Your task to perform on an android device: I want to share the address of my favorite restaurant Wildwood Restaurant with my friend Thomas at Thomas123@gmail.com via gmail because we are going to supper there tonight.
Image 0: 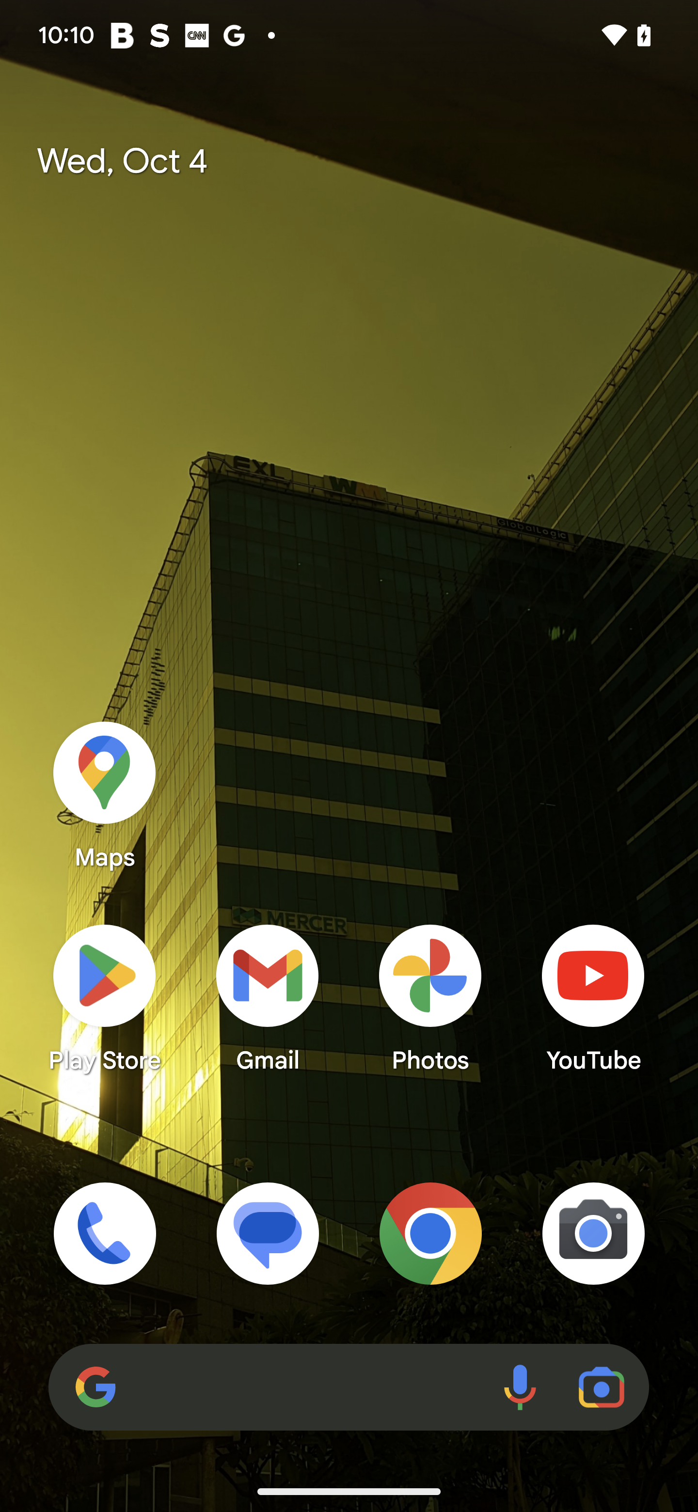
Open maps app
Step 0: open app "Maps"
Image 1: 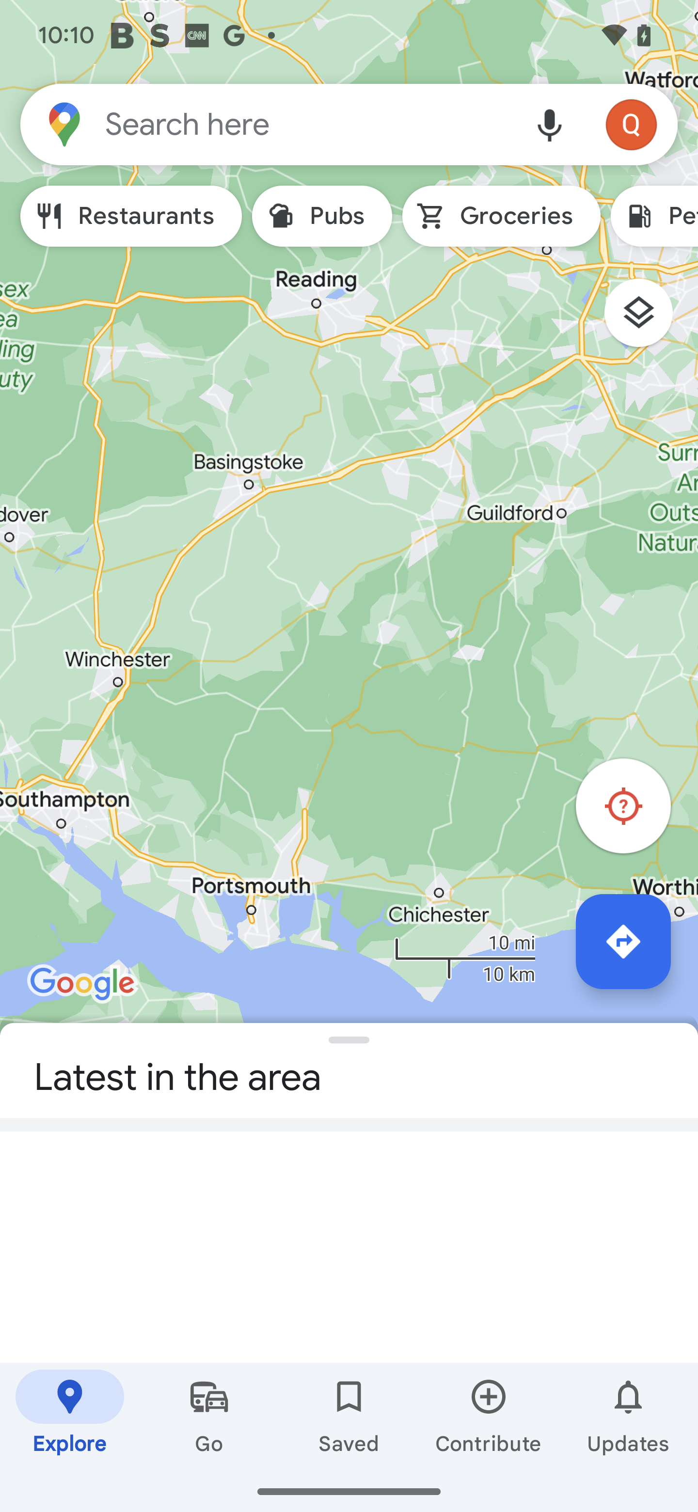
Open maps app
Step 1: wait
Image 2: 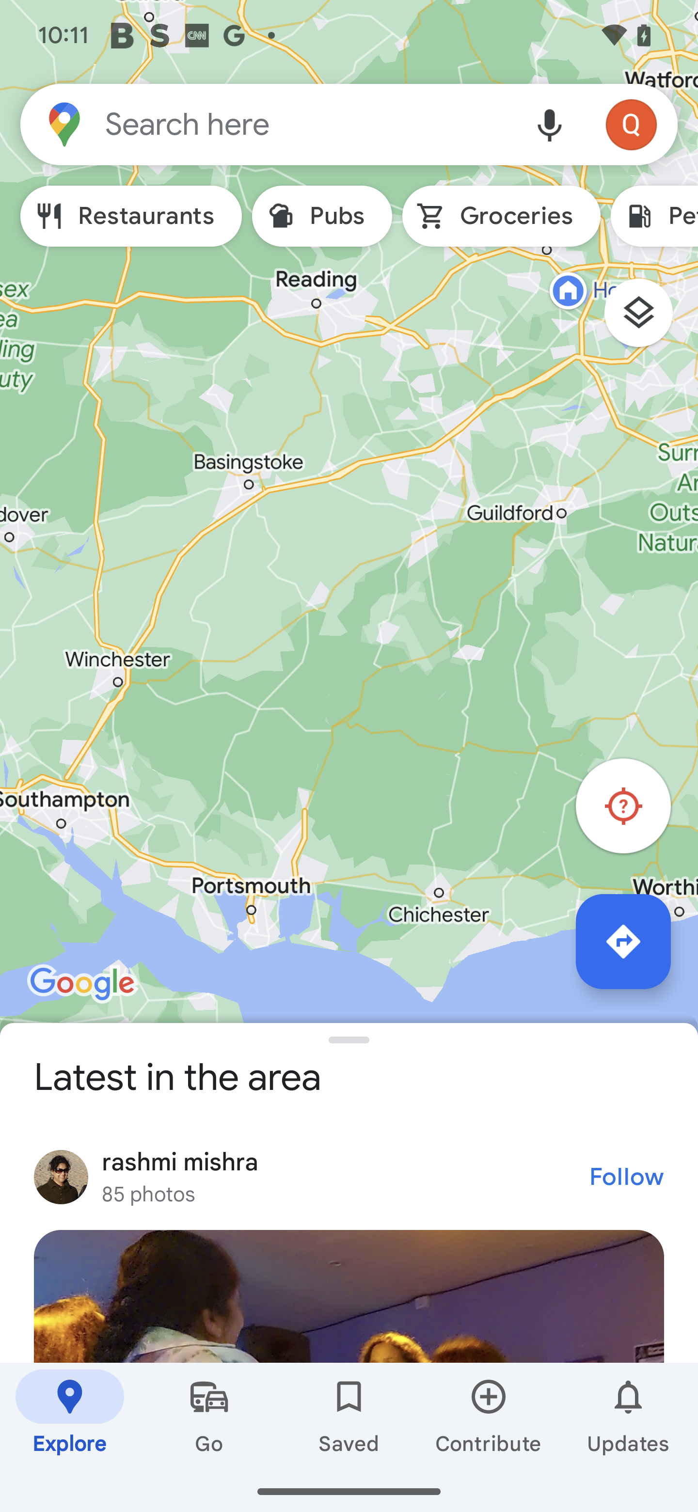
Click on the search bar
Step 2: click (307, 124)
Image 3: 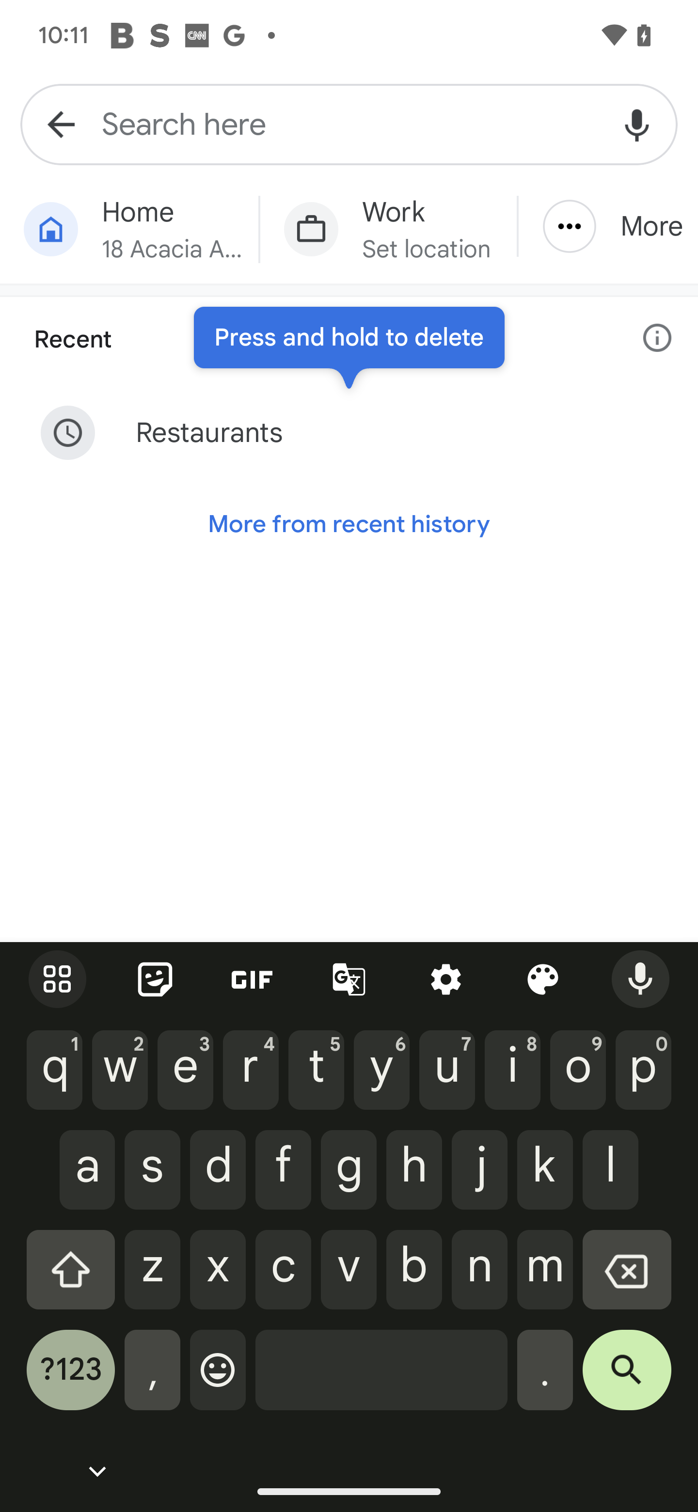
Type Wildwood Restaurant in the search bar
Step 3: type "Wildwood Restaurant"
Image 4: 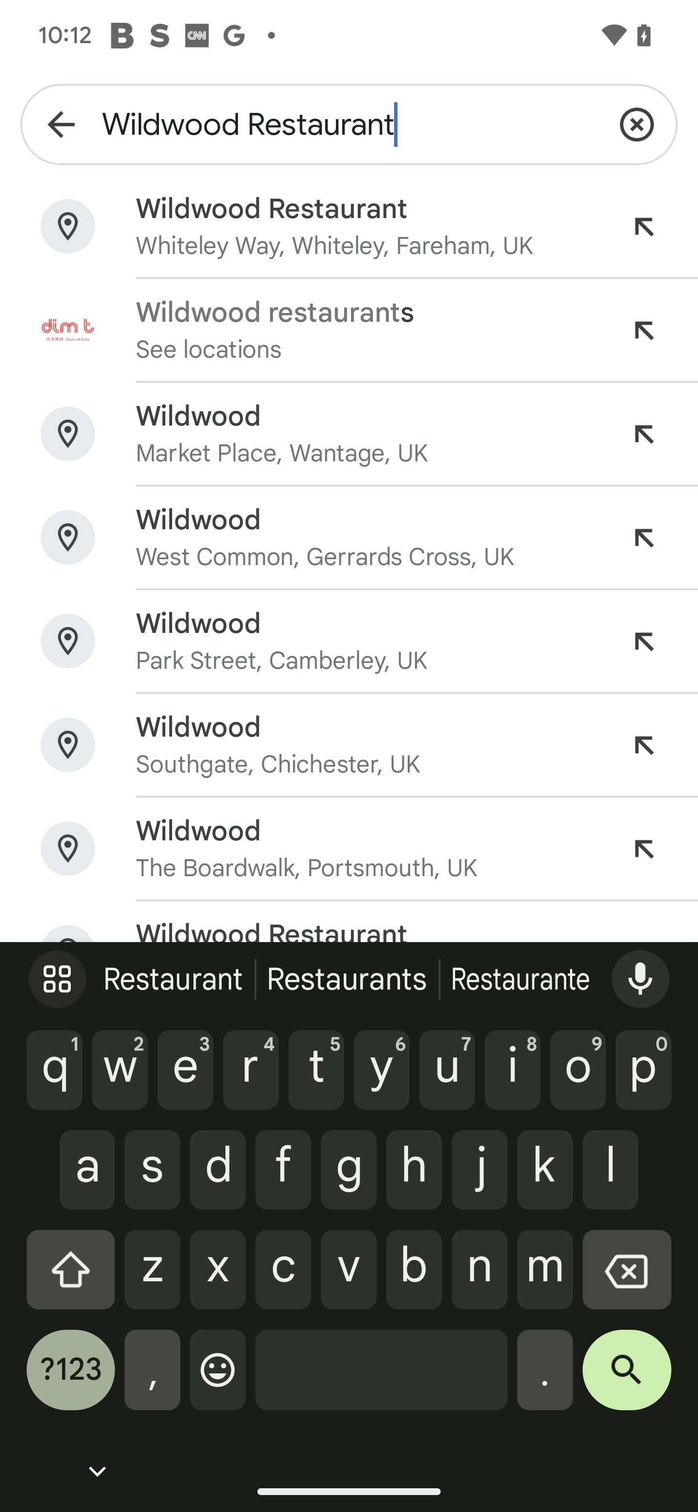
Click on the first suggestion
Step 4: click (334, 246)
Image 5: 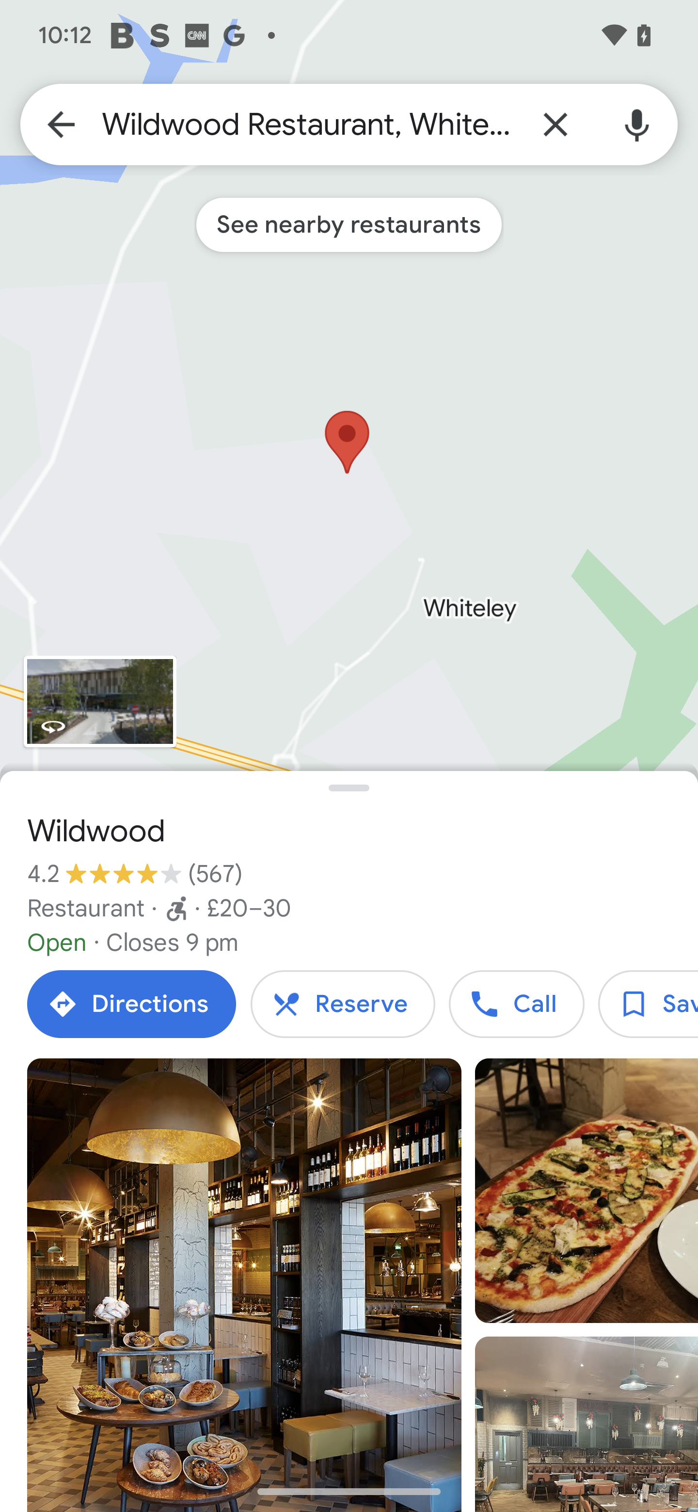
Swipe left to view share button
Step 5: scroll right
Image 6: 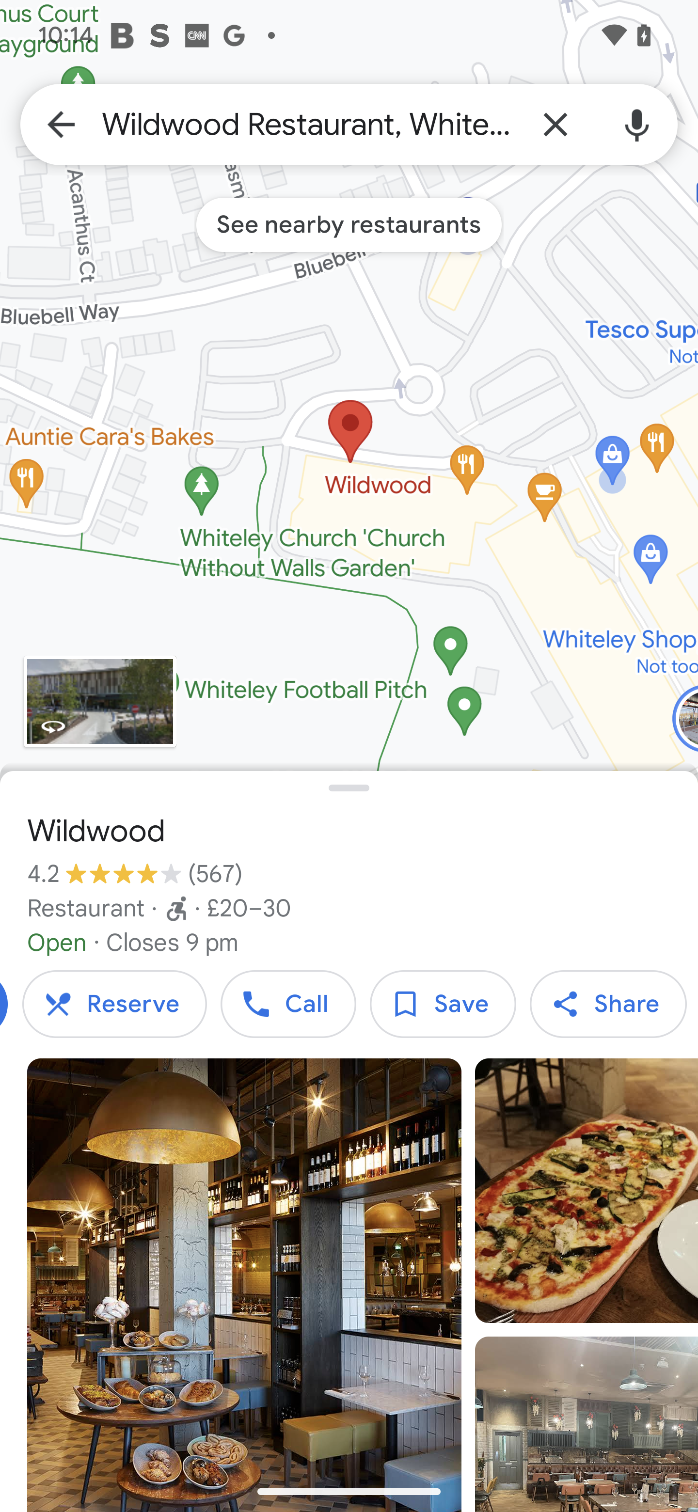
Click on the share button
Step 6: click (608, 1004)
Image 7: 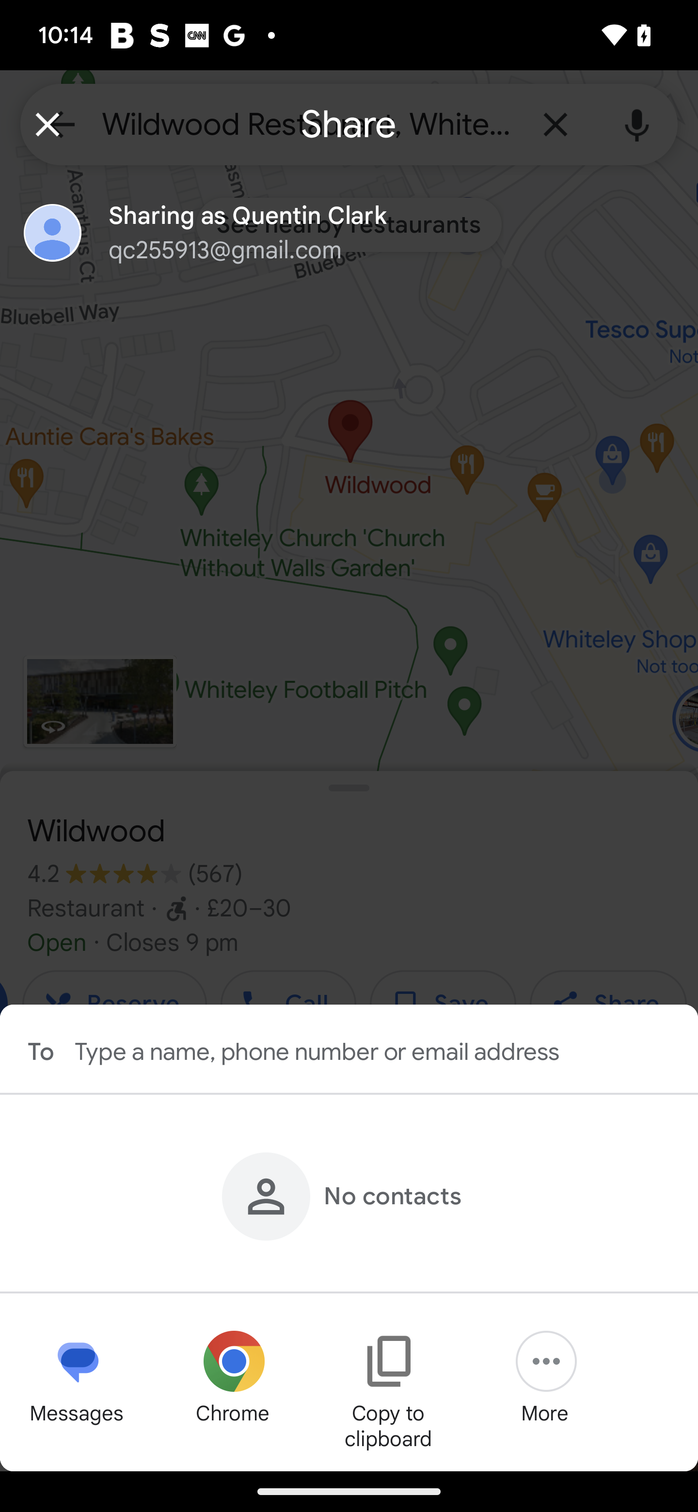
Click on the more option
Step 7: click (554, 1374)
Image 8: 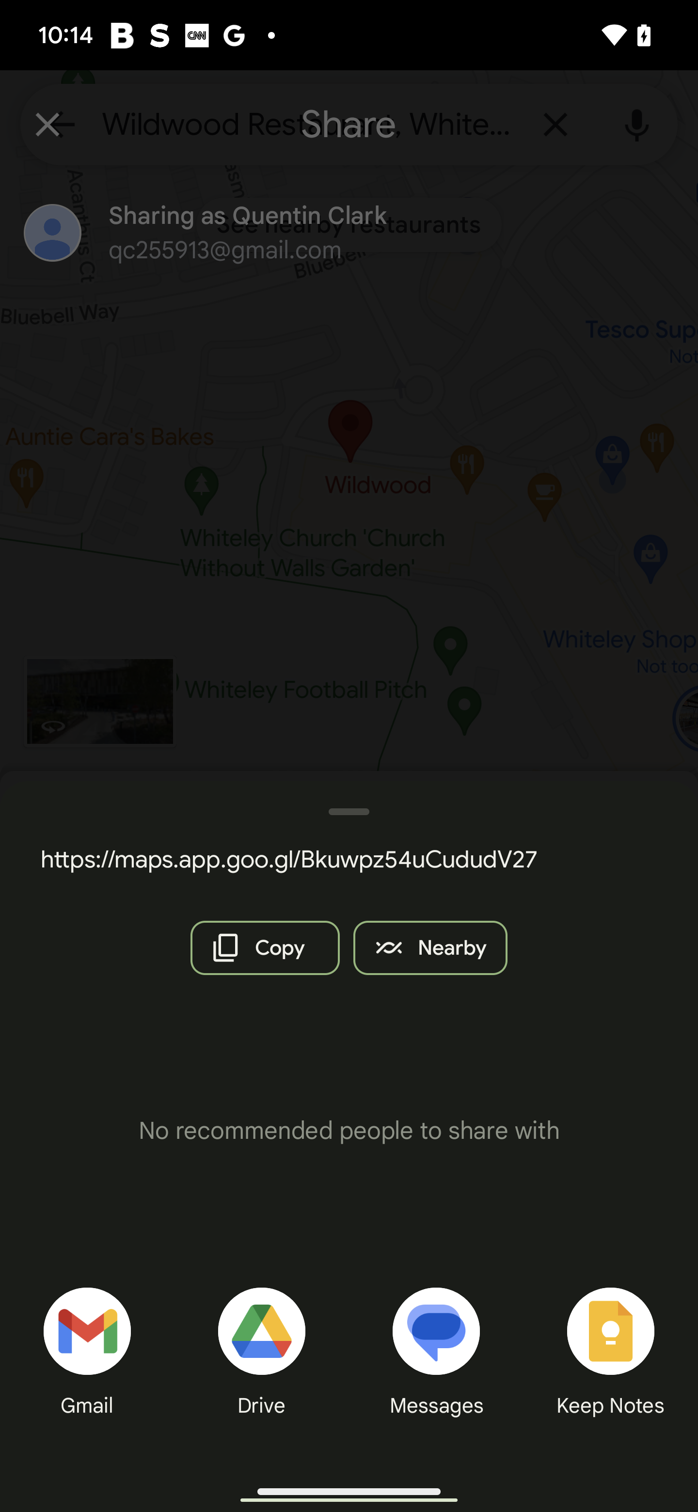
Click on the gmail option
Step 8: click (100, 1330)
Image 9: 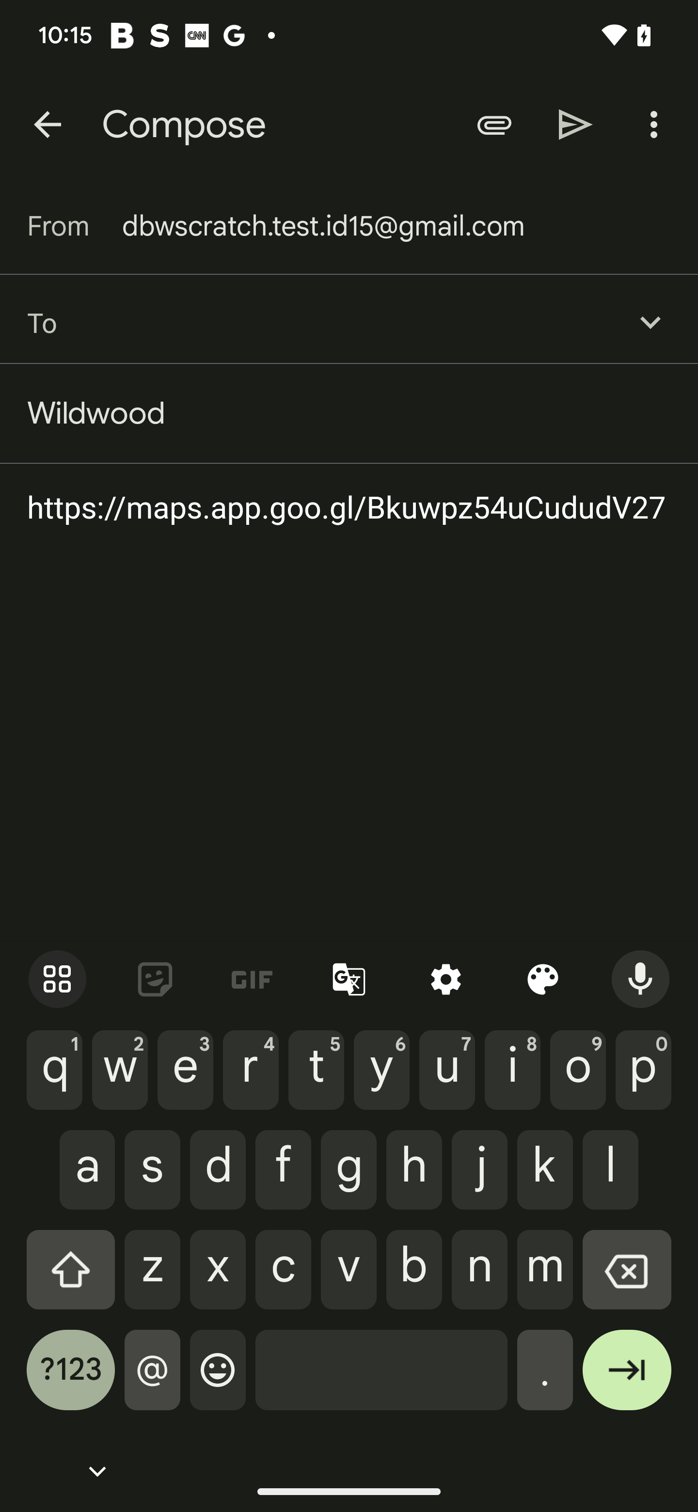
Type Thomas123@gmail.com in the recipient tab
Step 9: type "Thomas123@gmail.com"
Image 10: 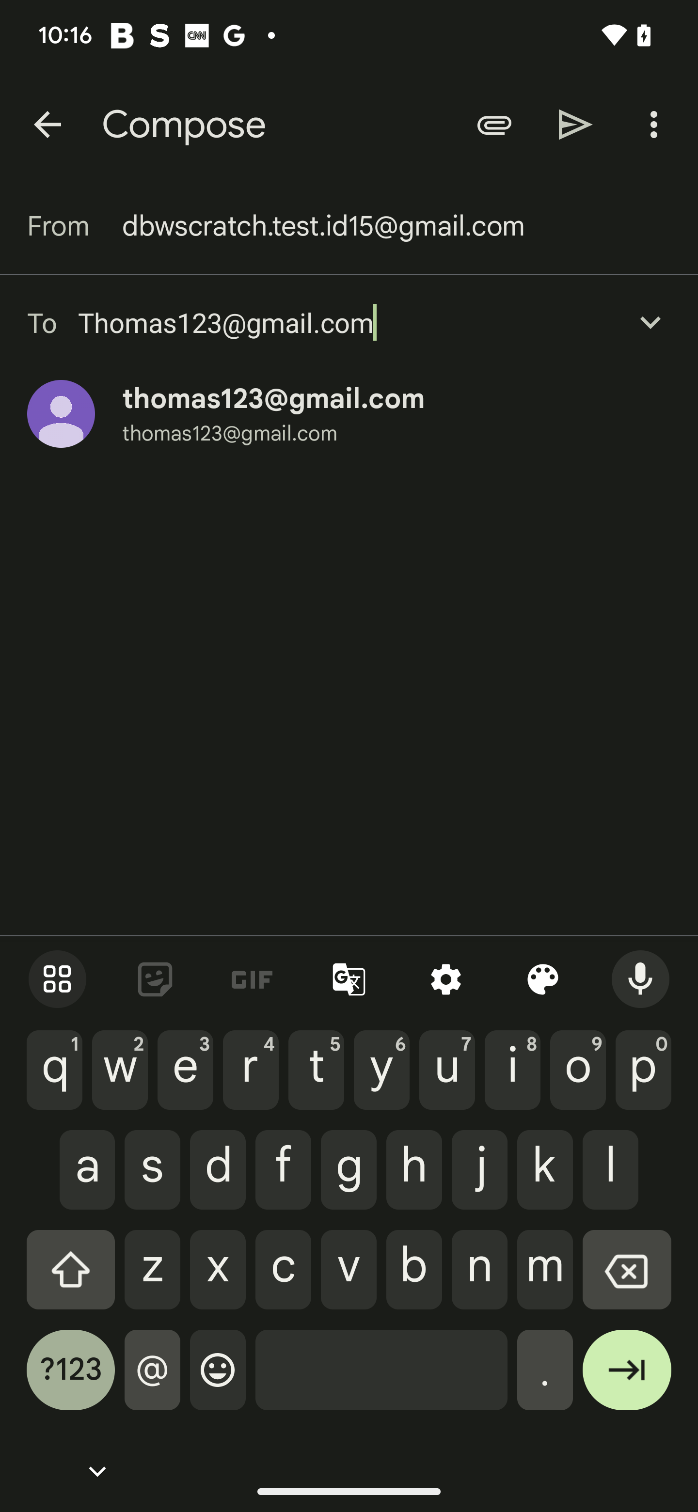
Click on the send button
Step 10: click (575, 124)